Your task to perform on an android device: I'm interested in knowing how the Pinka Mod.Pi-226 1600W 26mm Hammer Drill compares to other drills with a comparable design. Before selecting the best drill machine from the Moglix app, compare the prices of similar products.
Image 0: 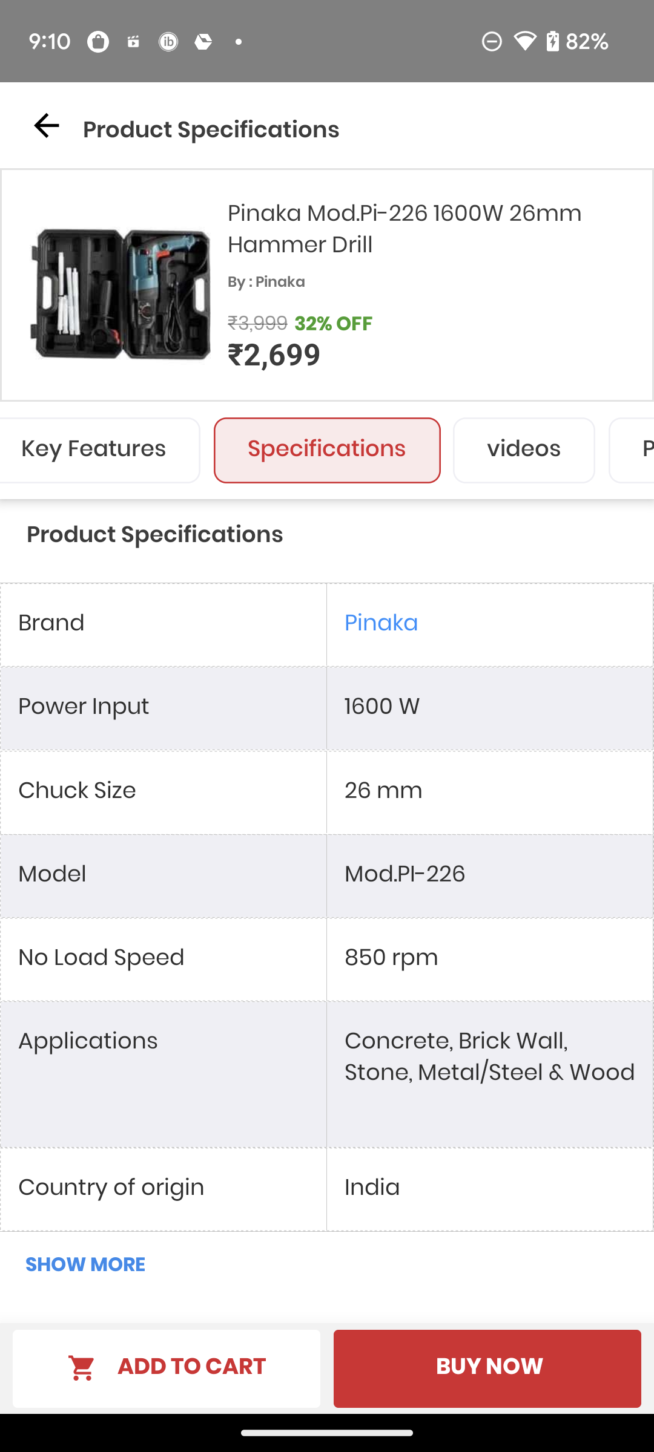
go back to the previous page
Step 0: press back button
Image 1: 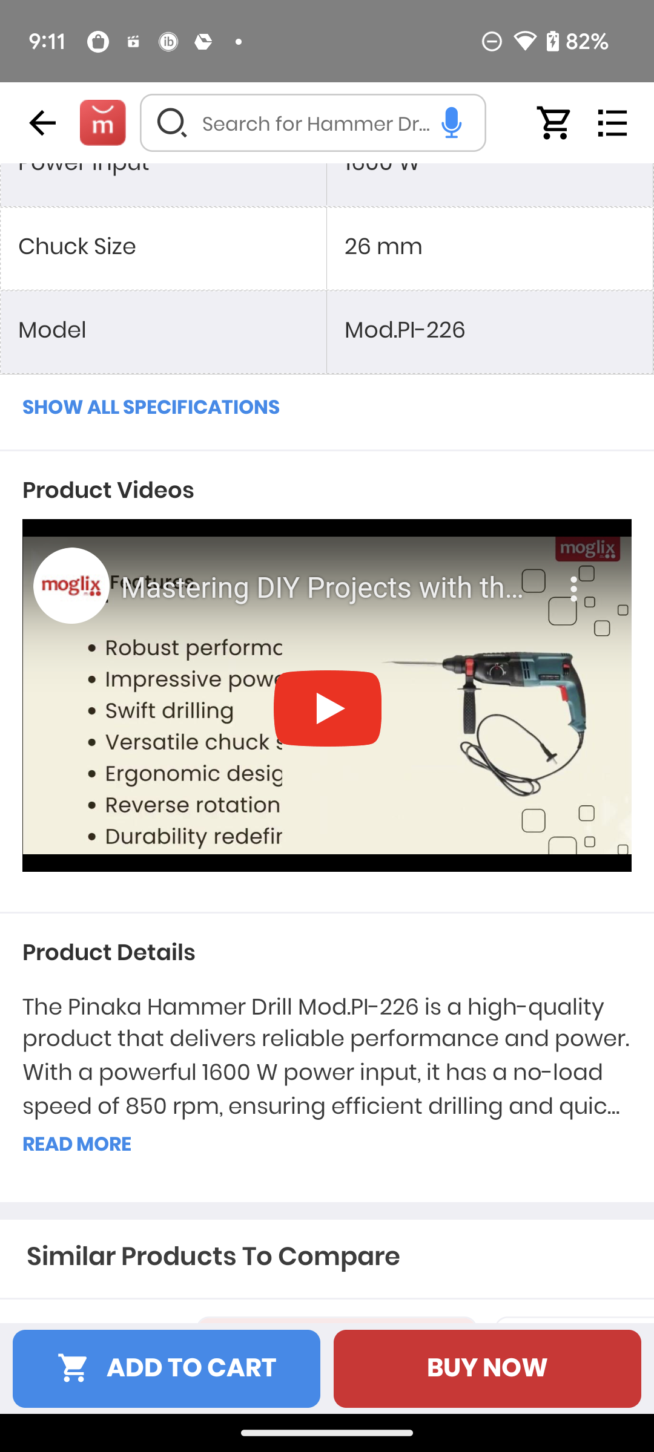
swipe up
Step 1: scroll down
Image 2: 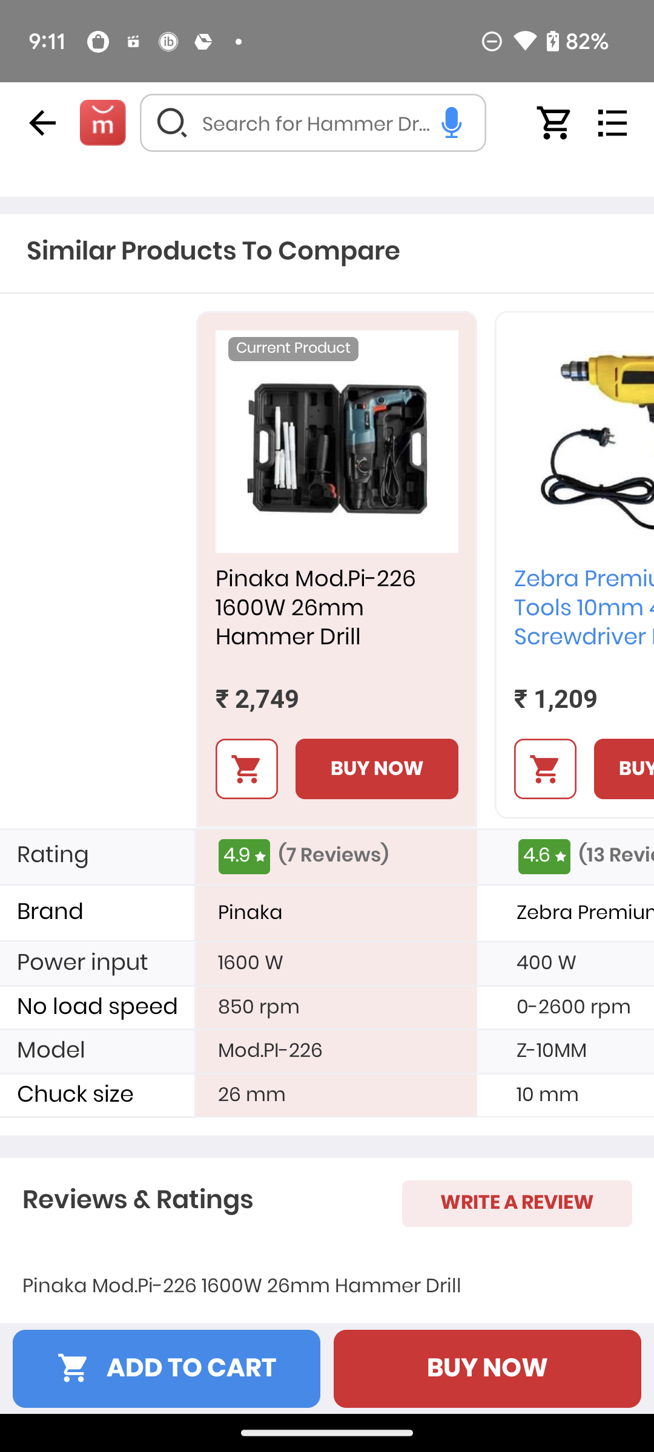
swipe left similar products to see comparison
Step 2: scroll right
Image 3: 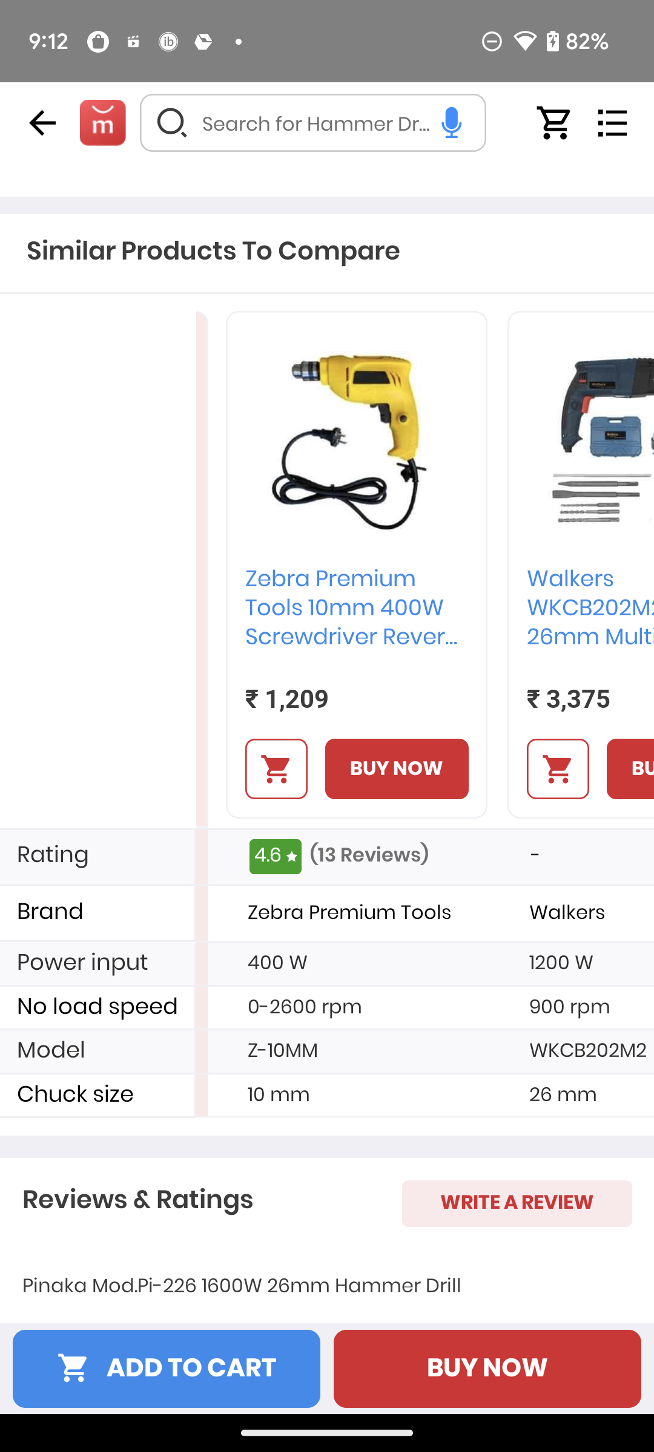
swipe left similar products to see comparison
Step 3: scroll right
Image 4: 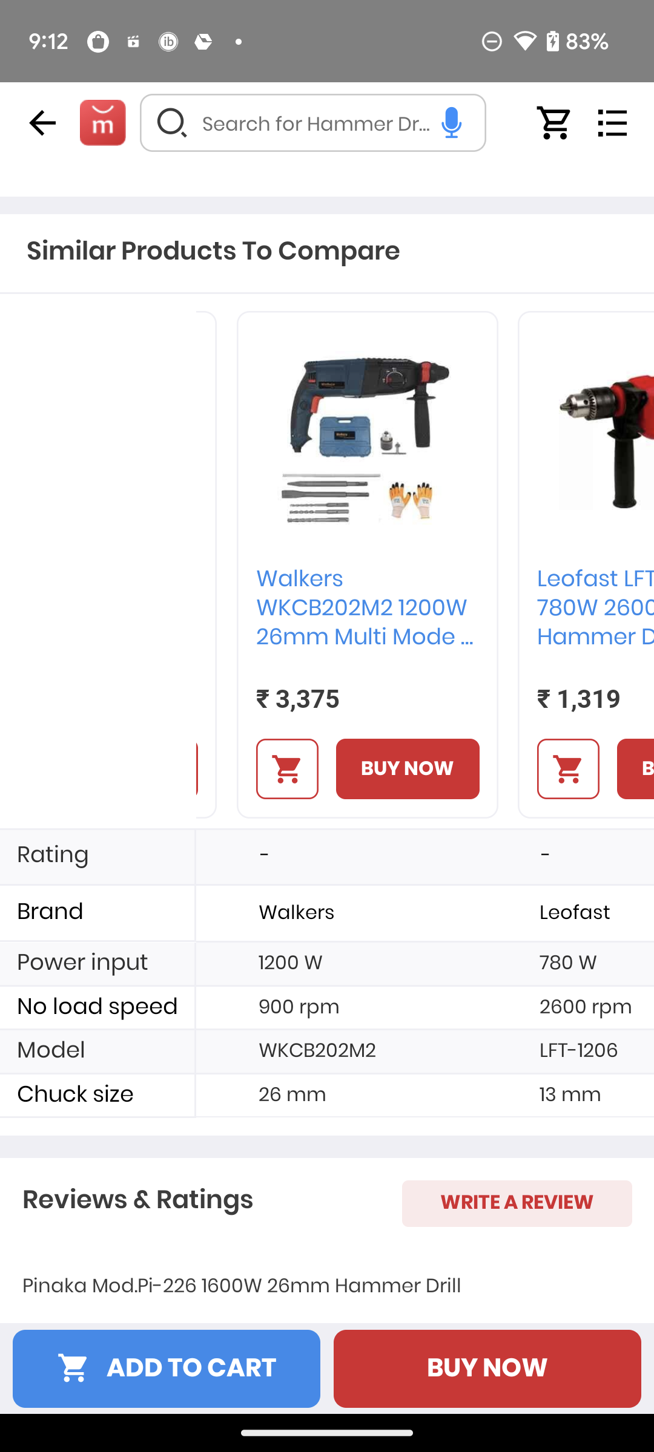
swipe left similar products to see comparison
Step 4: scroll right